Your task to perform on an android device: I want to search for hotels in Hawaii.
Image 0: 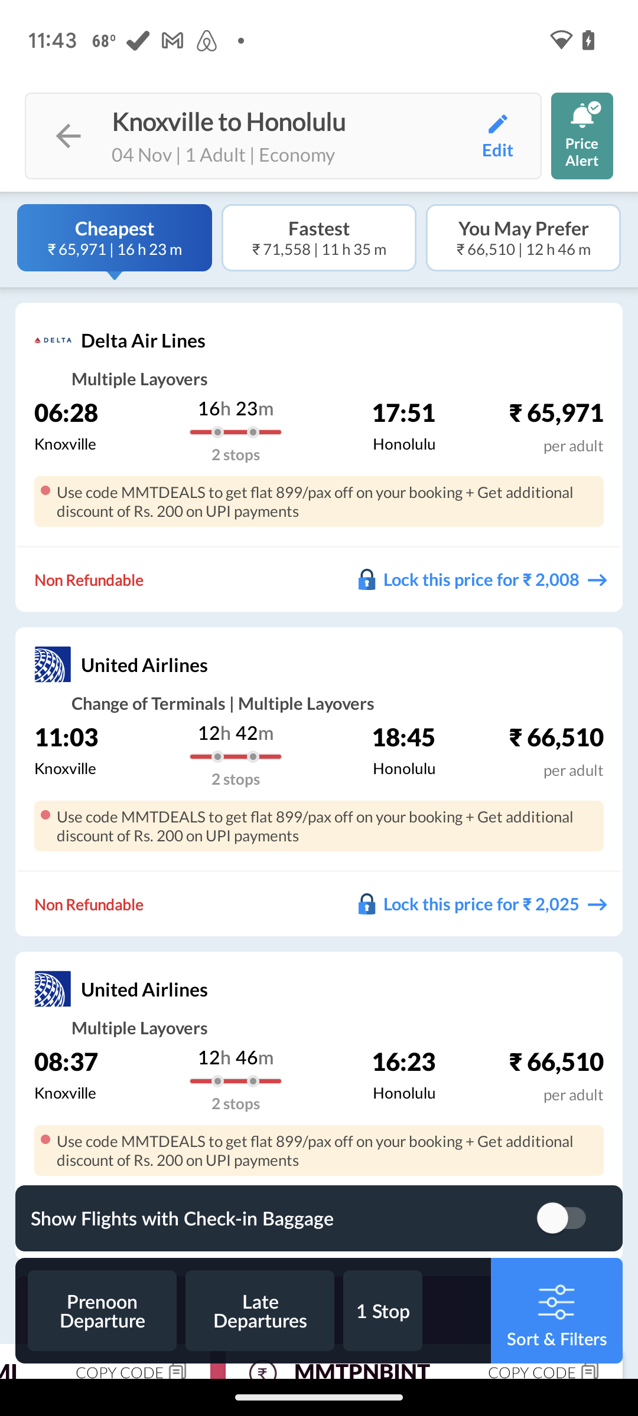
Go back
Step 0: press back button
Image 1: 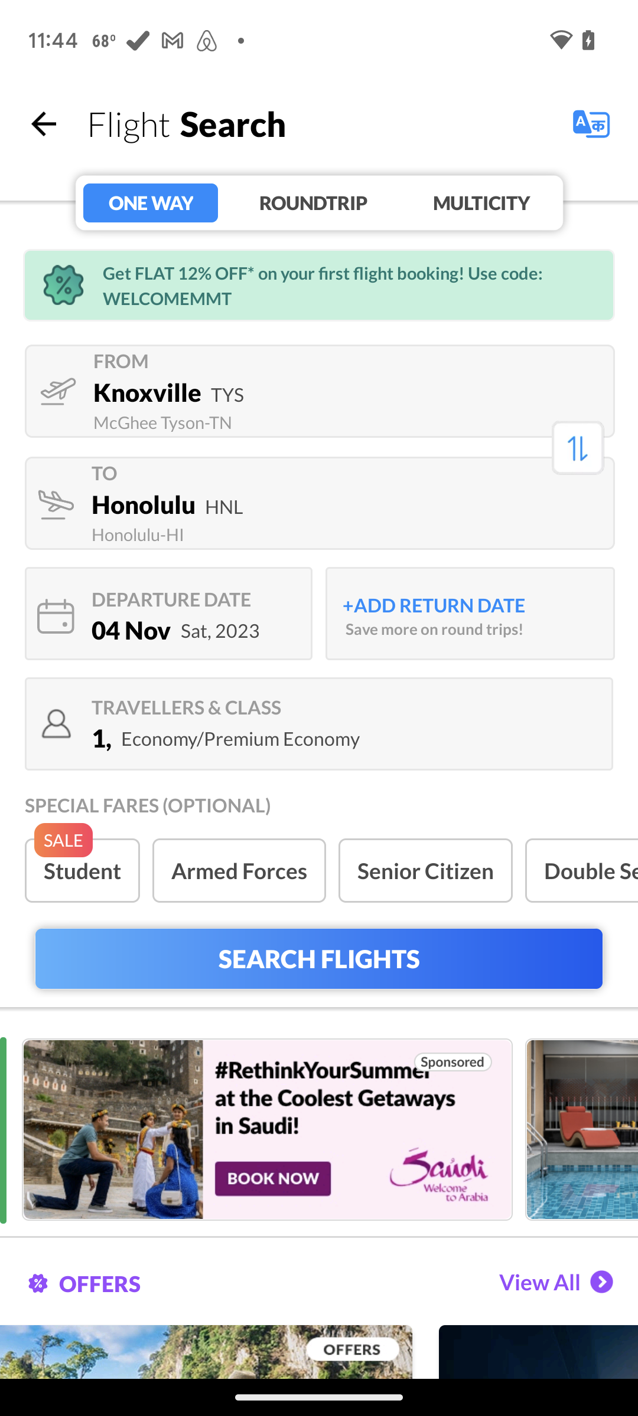
Go back
Step 1: press back button
Image 2: 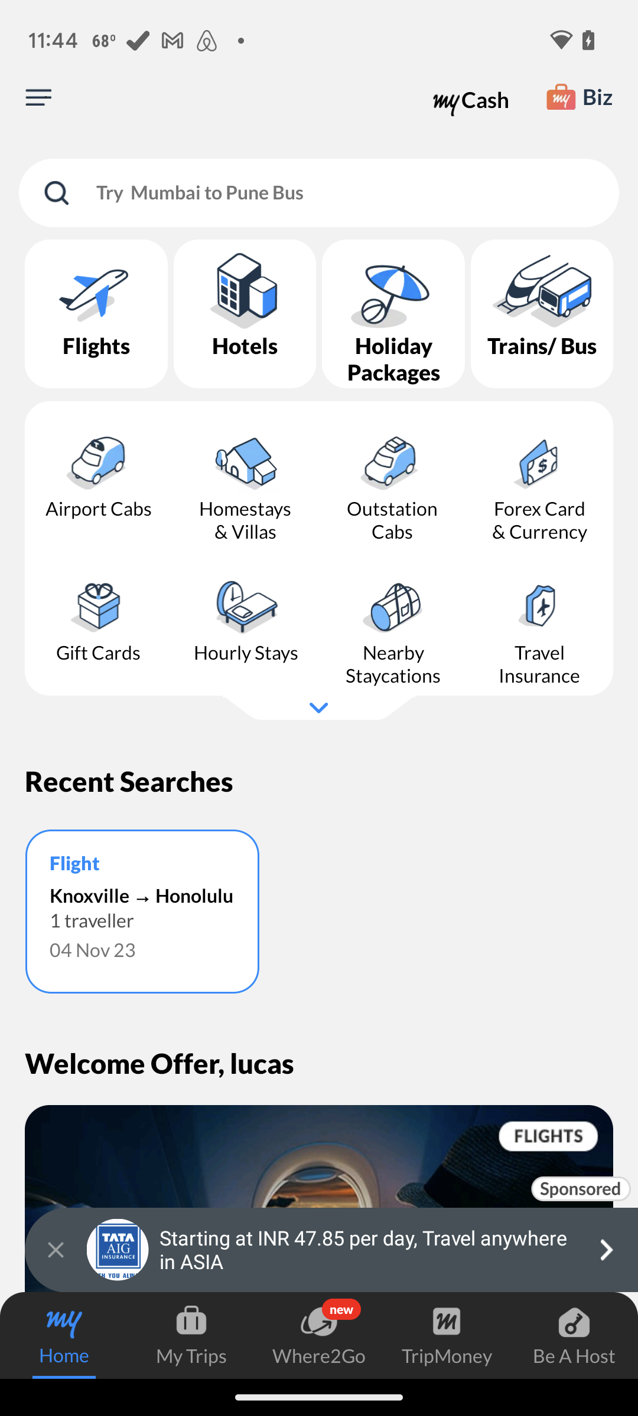
Click on Hotels
Step 2: click (245, 314)
Image 3: 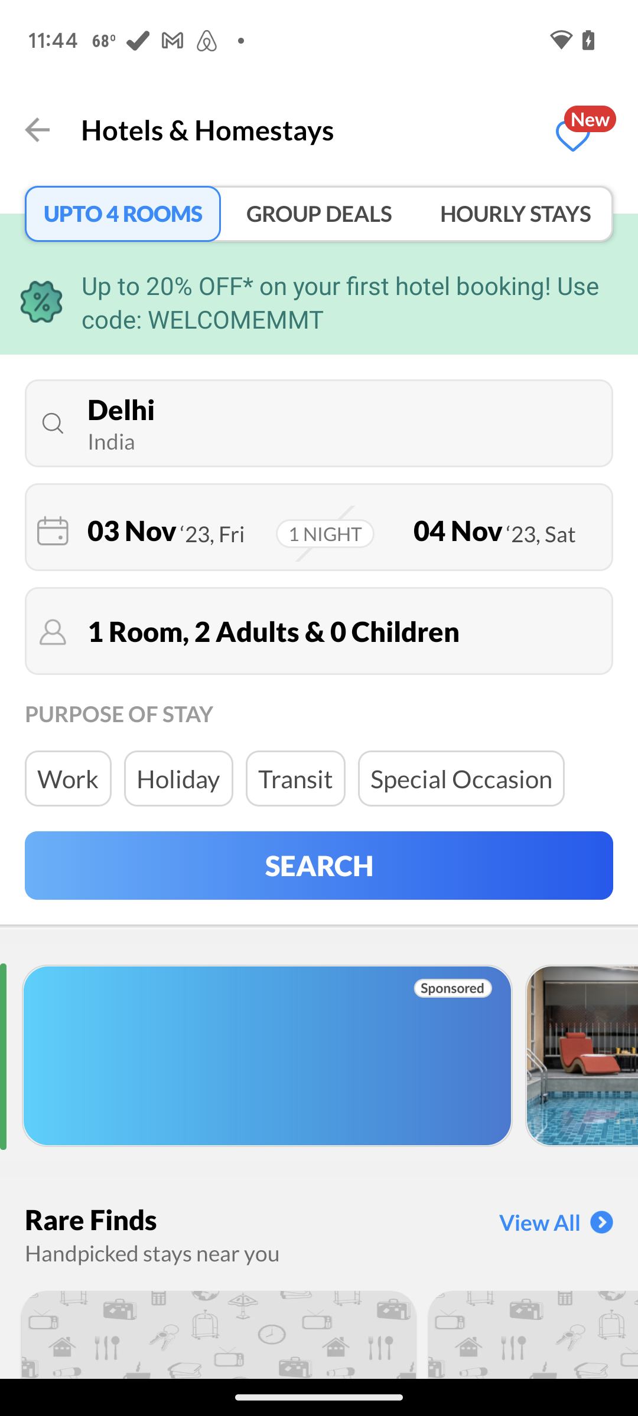
Click on Delhi
Step 3: click (121, 409)
Image 4: 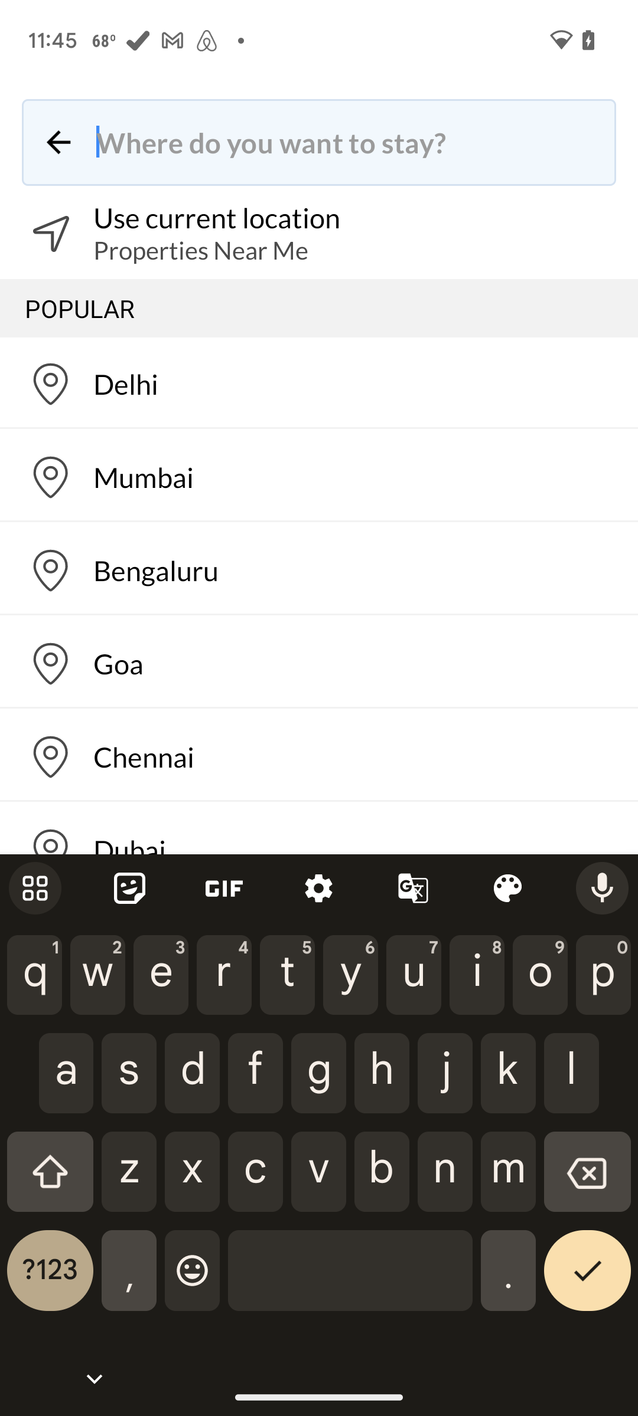
Enter Hawaii
Step 4: type "Hawaii"
Image 5: 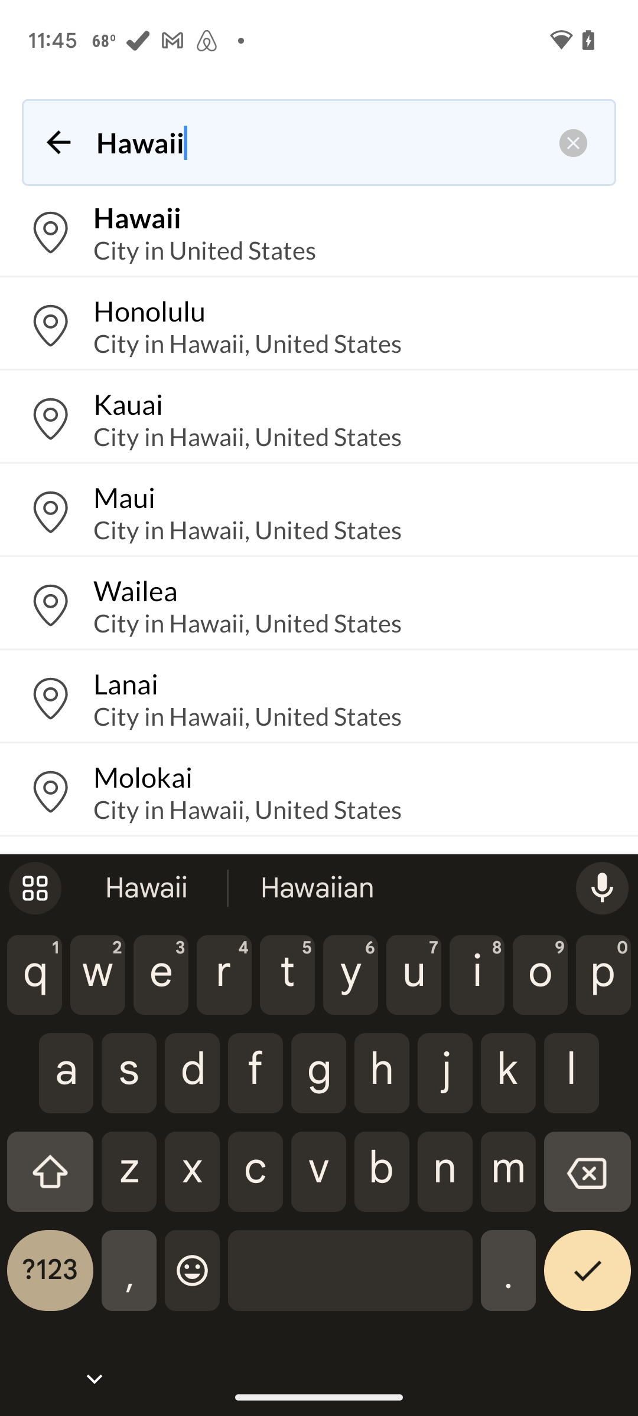
Click on Hawaii
Step 5: click (204, 250)
Image 6: 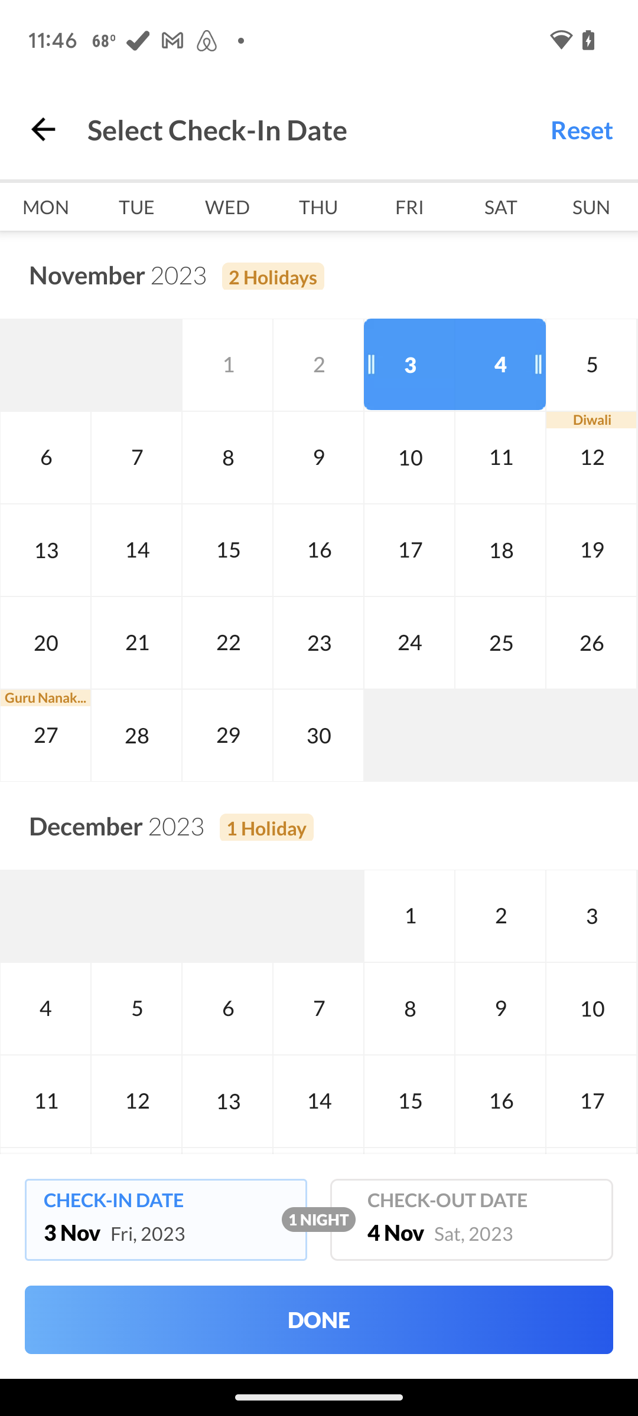
Click on done
Step 6: click (318, 1286)
Image 7: 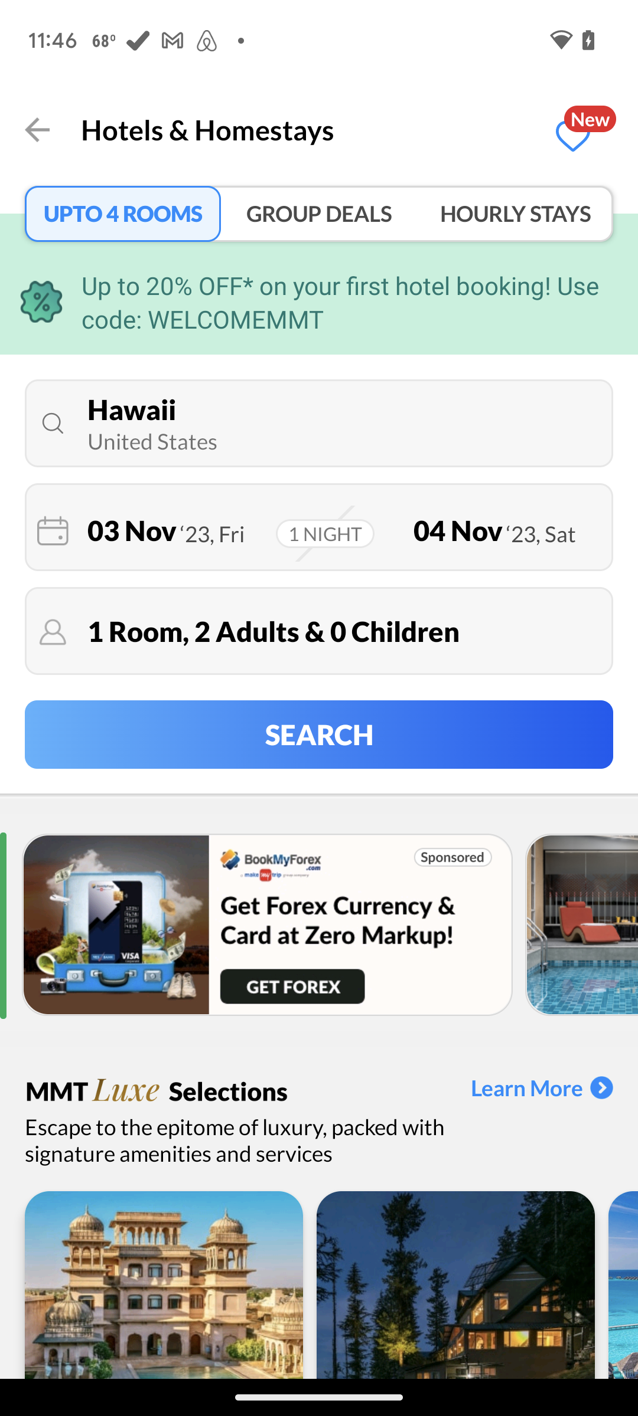
Click on search
Step 7: click (319, 734)